Your task to perform on an android device: As my eyes are getting affected . I want to change the Display setting to Light mode in the Kitchen Stories app.
Image 0: 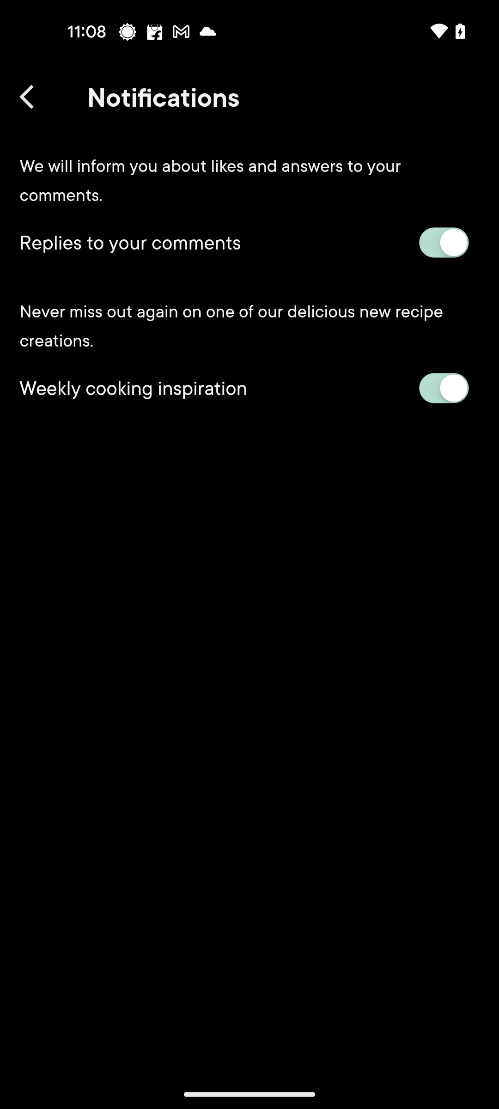
Get back to the previous page of the settings app
Step 0: press back button
Image 1: 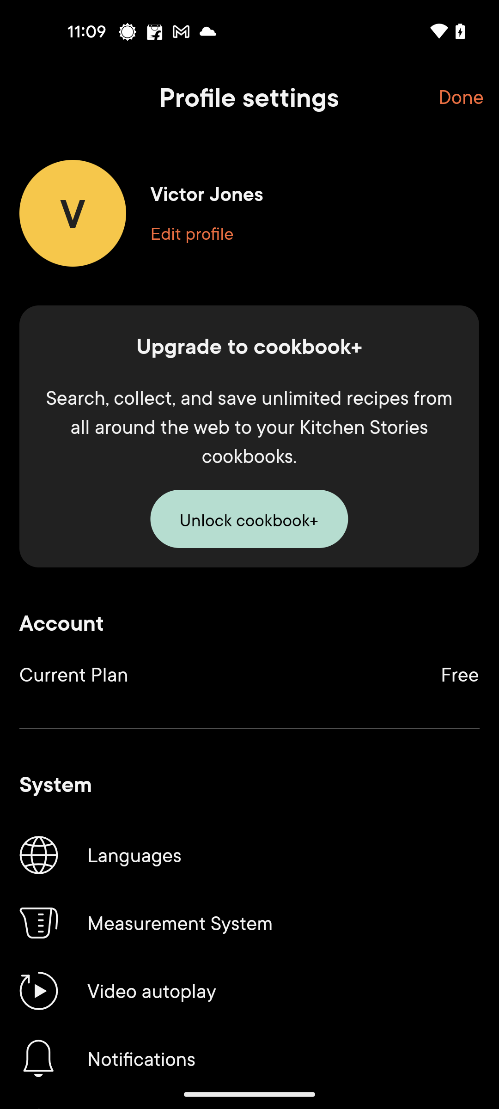
Scroll up for the display setting
Step 1: scroll down
Image 2: 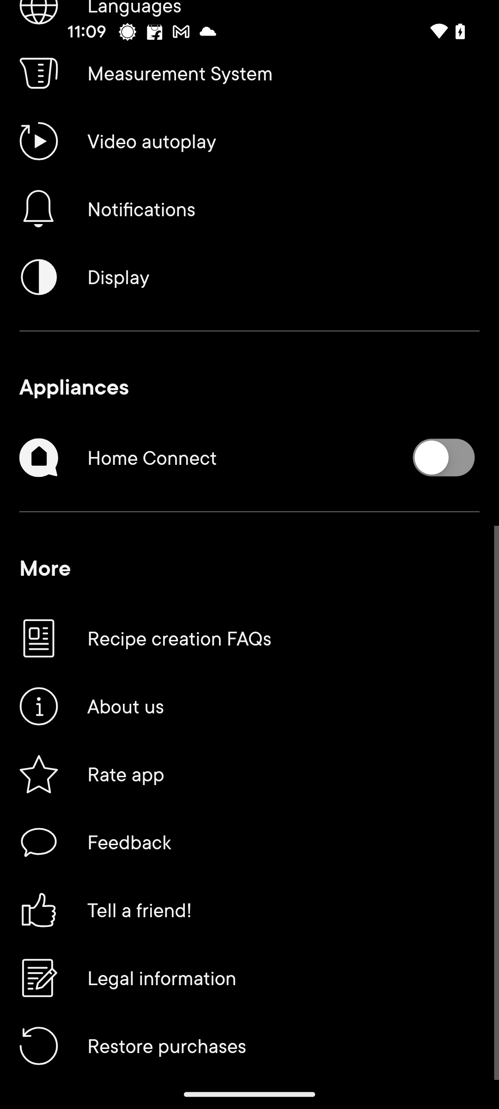
Click on the Display setting
Step 2: click (249, 277)
Image 3: 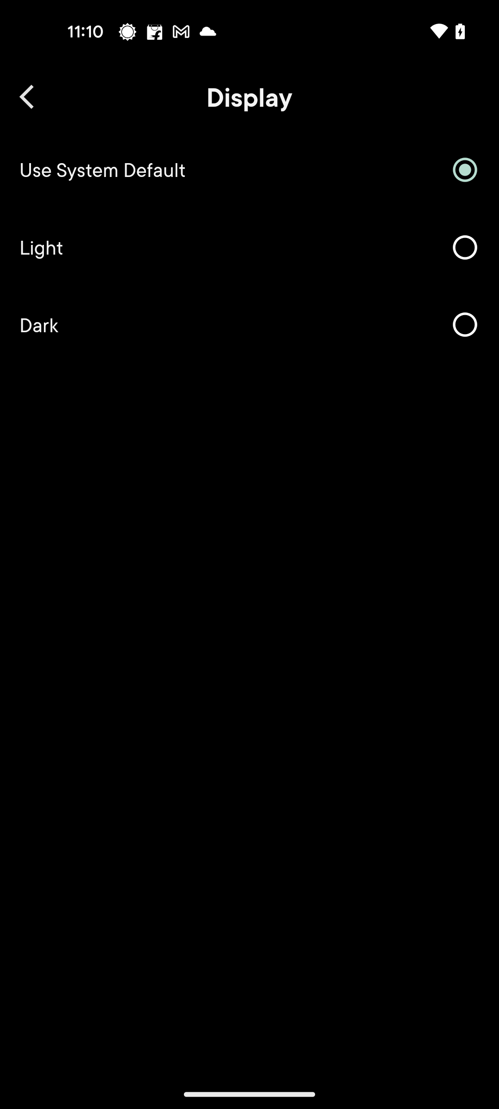
Select the Light mode
Step 3: click (249, 247)